Your task to perform on an android device: For My grocery I needed Oats so search for the "Saffola Classic Masala oats" on the bigbasket app.
Image 0: 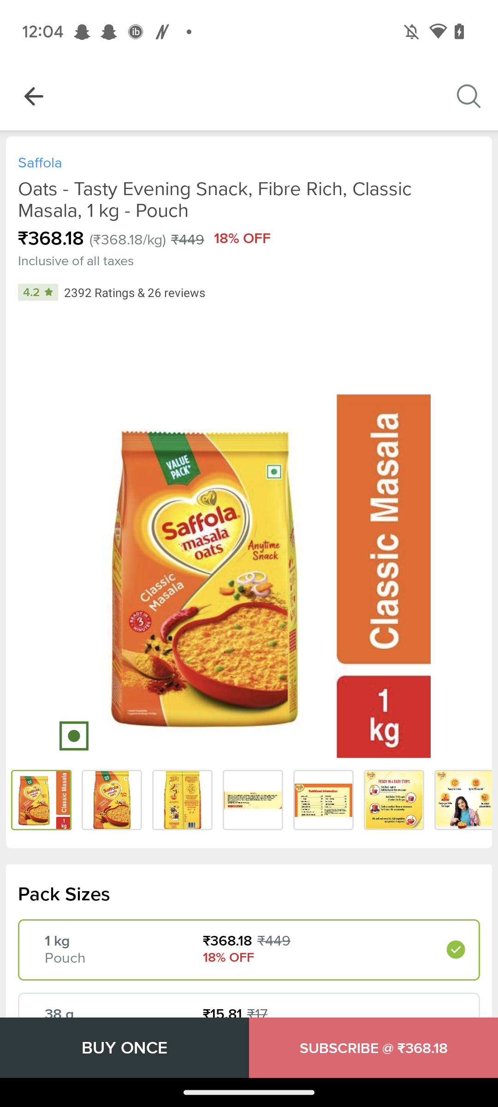
Open the bigbasket app
Step 0: open app "bigbasket"
Image 1: 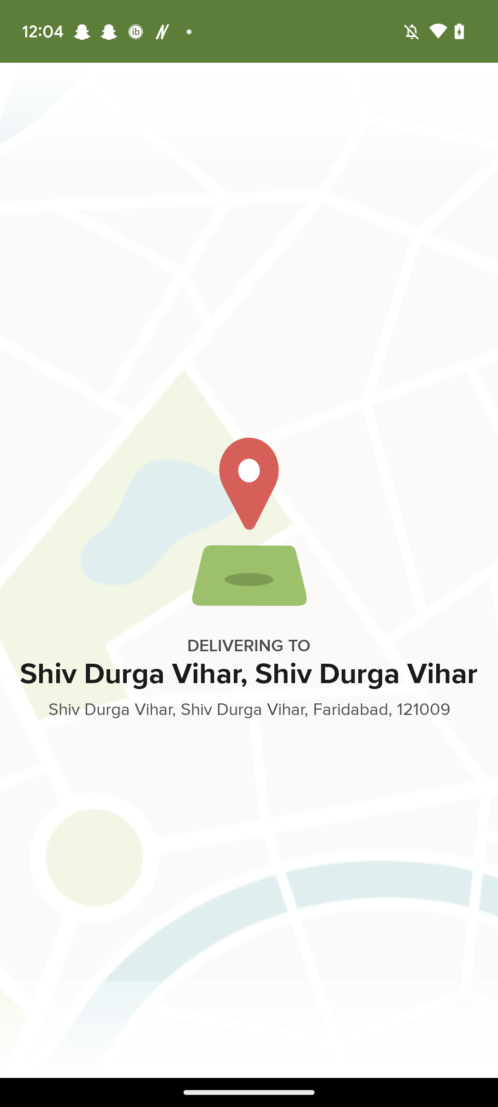
Open the bigbasket app
Step 1: wait
Image 2: 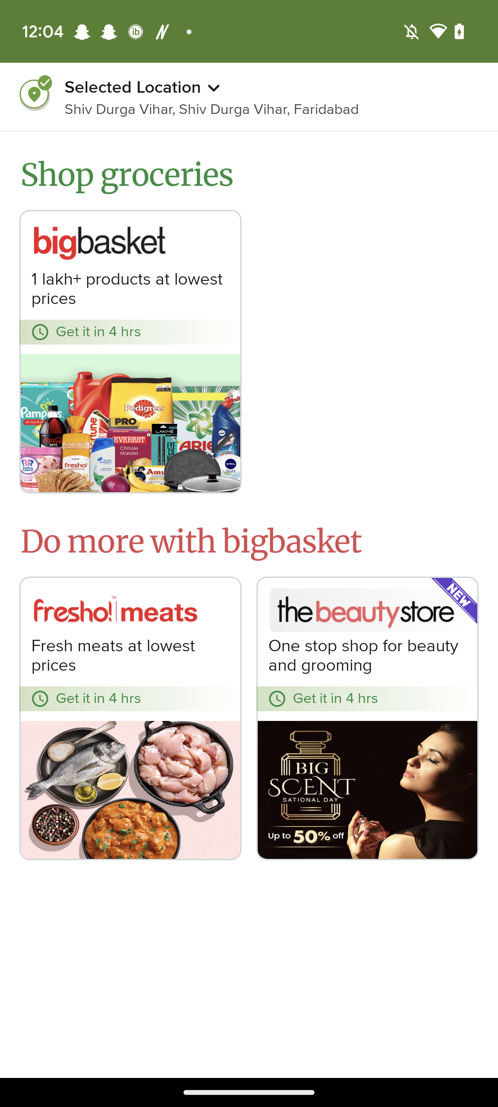
Open the tab shop Groceries.
Step 2: click (128, 240)
Image 3: 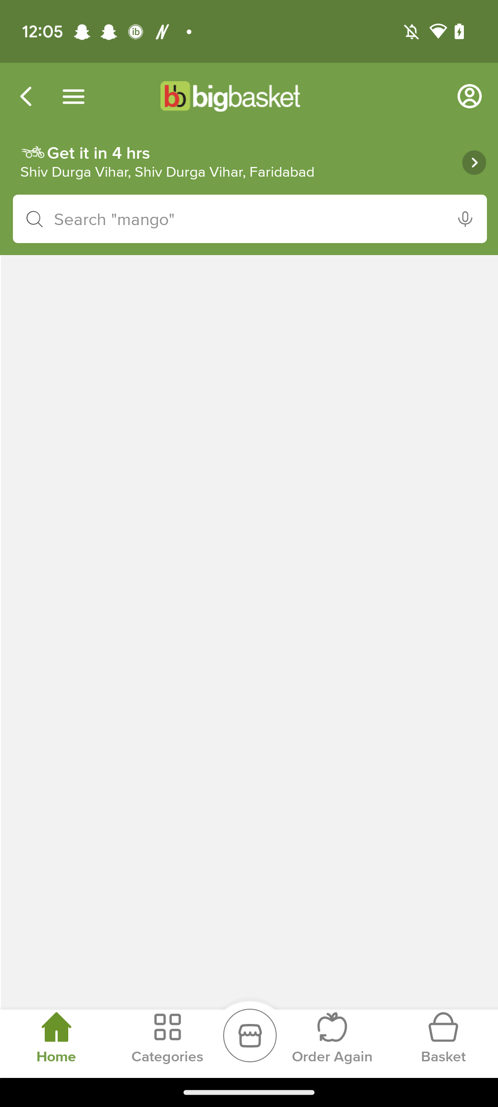
Click on the search box.
Step 3: click (223, 212)
Image 4: 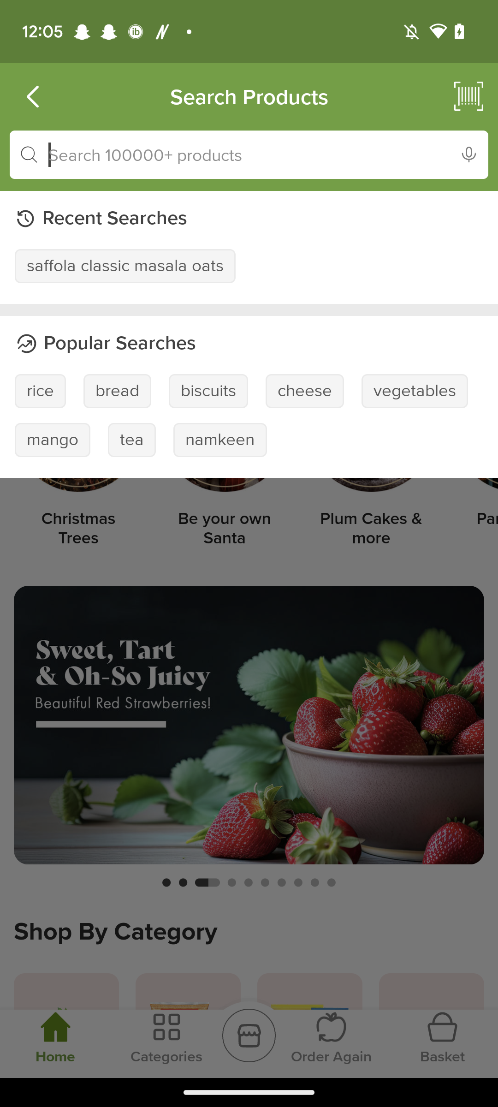
Click on the search box.
Step 4: click (230, 155)
Image 5: 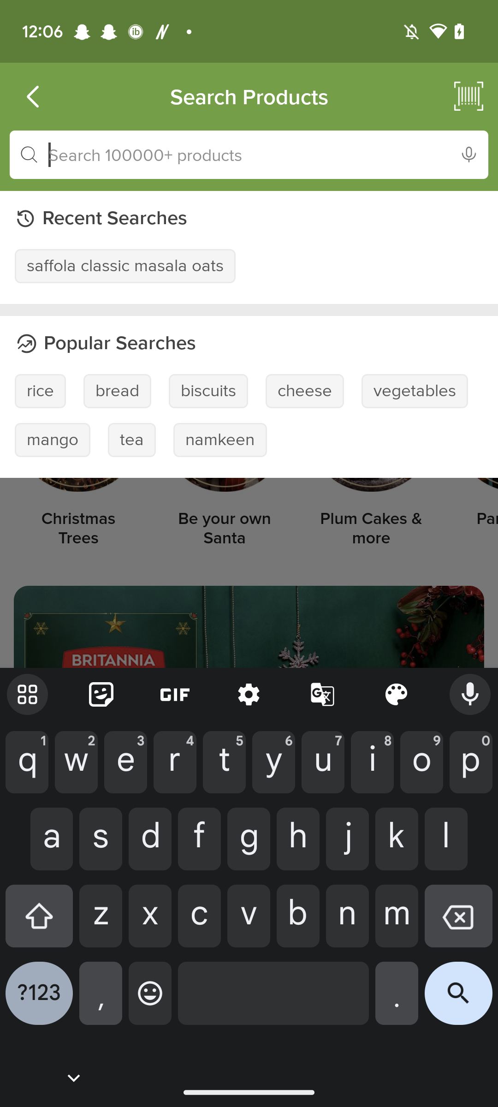
Type "Saffola Classic Masala oats" in the search box.
Step 5: type "Saffola Classic Masala oats"
Image 6: 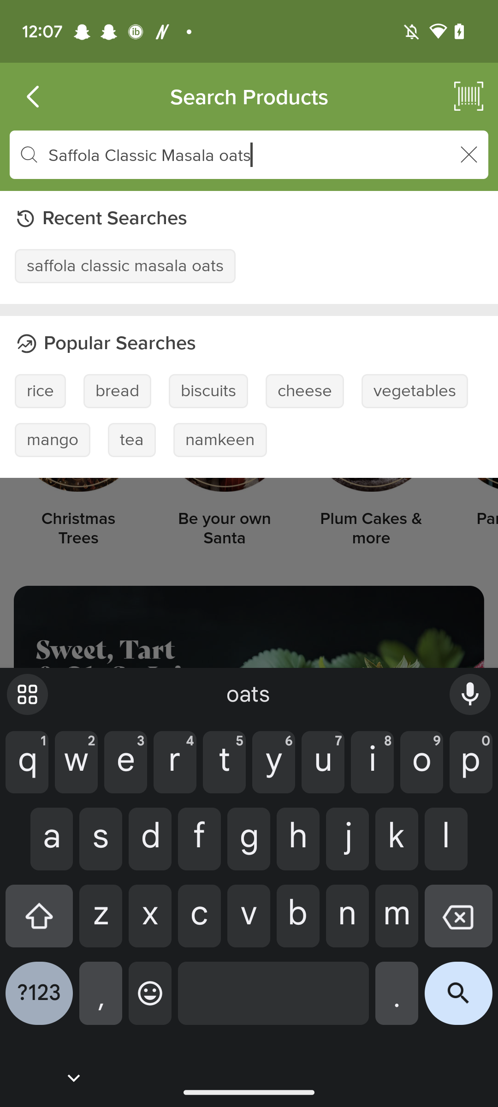
Click on the search icon at the bottom right corner of the keyboard.
Step 6: click (458, 1000)